Your task to perform on an android device: I want to view the reviews for the GISTAD recliner in the IKEA app since it is under my budget.
Image 0: 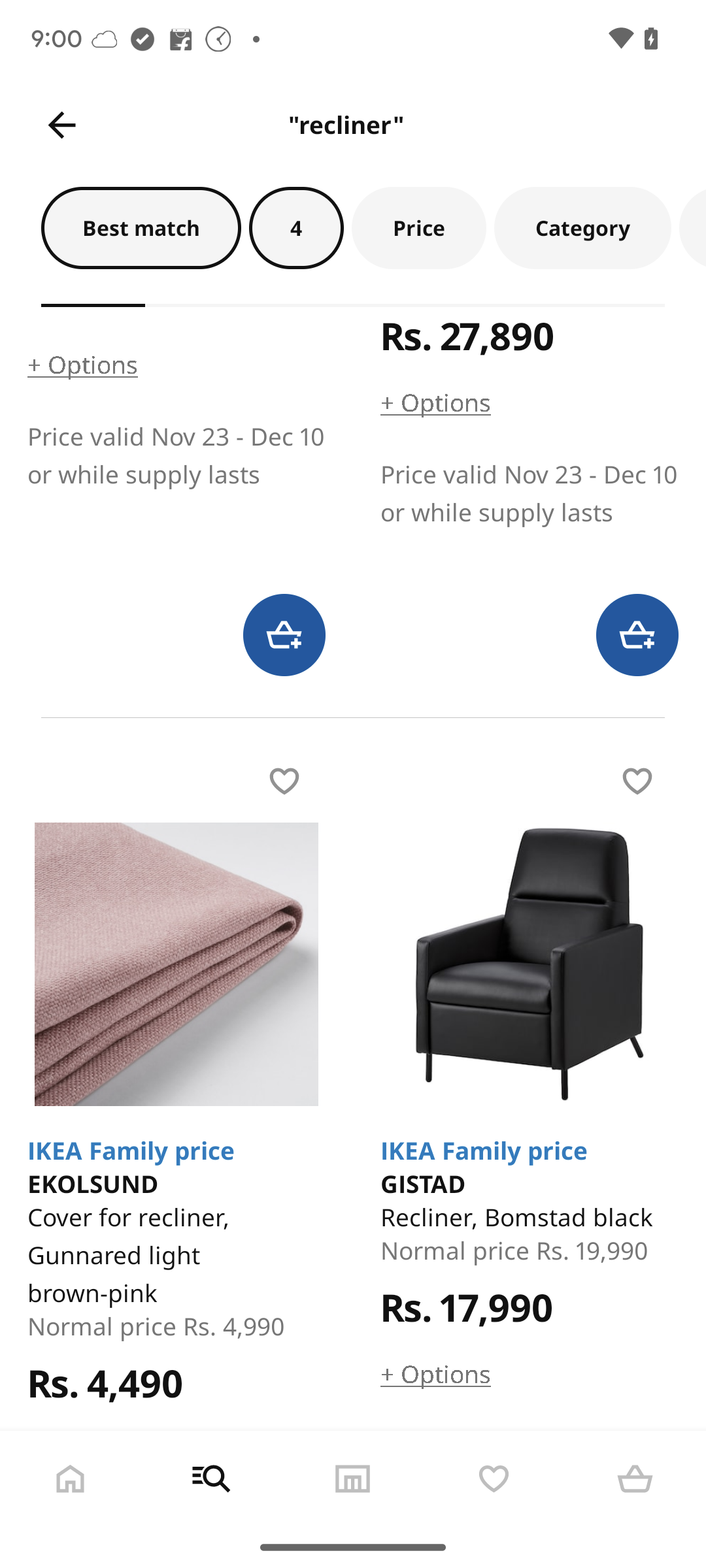
Step 0: click (529, 964)
Image 1: 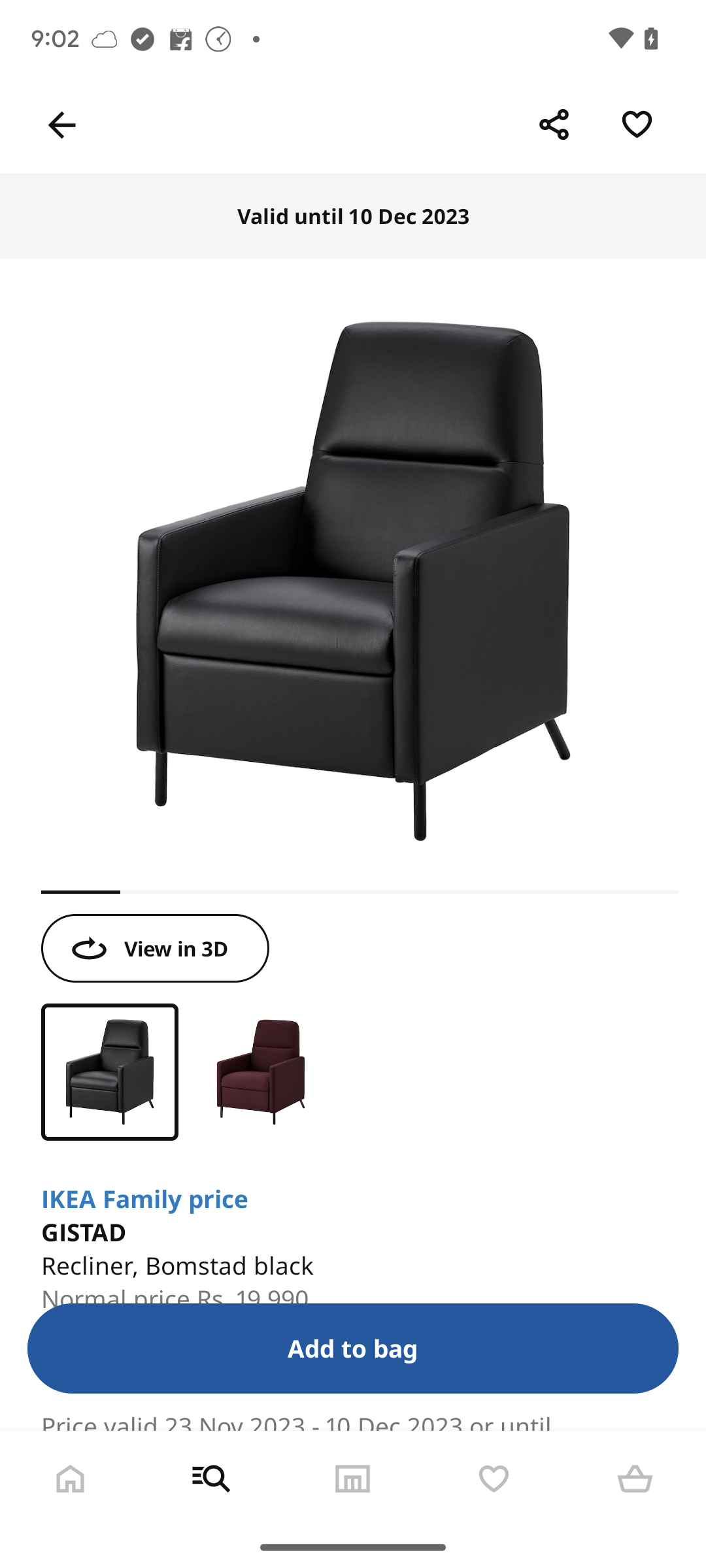
Swipe down to view the reviews.
Step 1: scroll down
Image 2: 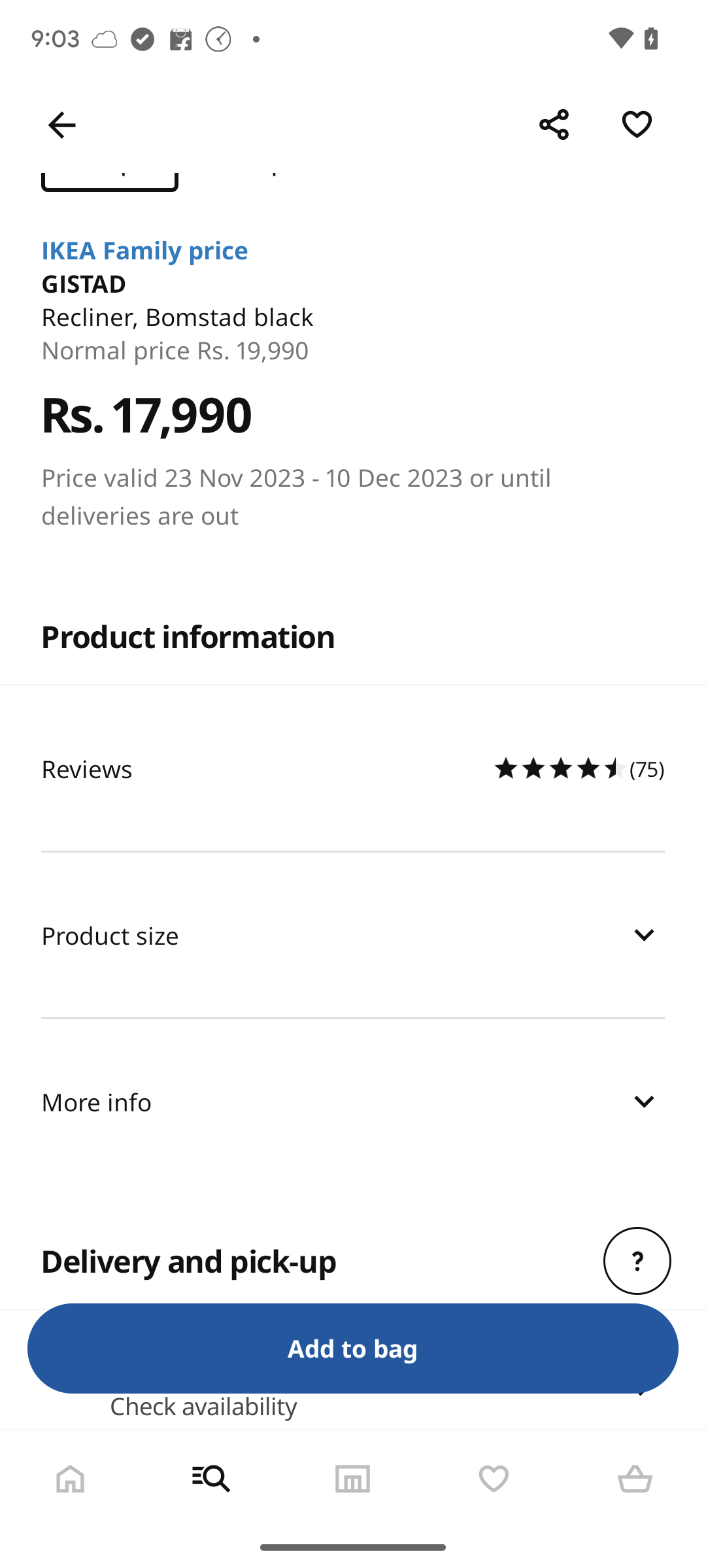
Click on the reviews.
Step 2: click (267, 768)
Image 3: 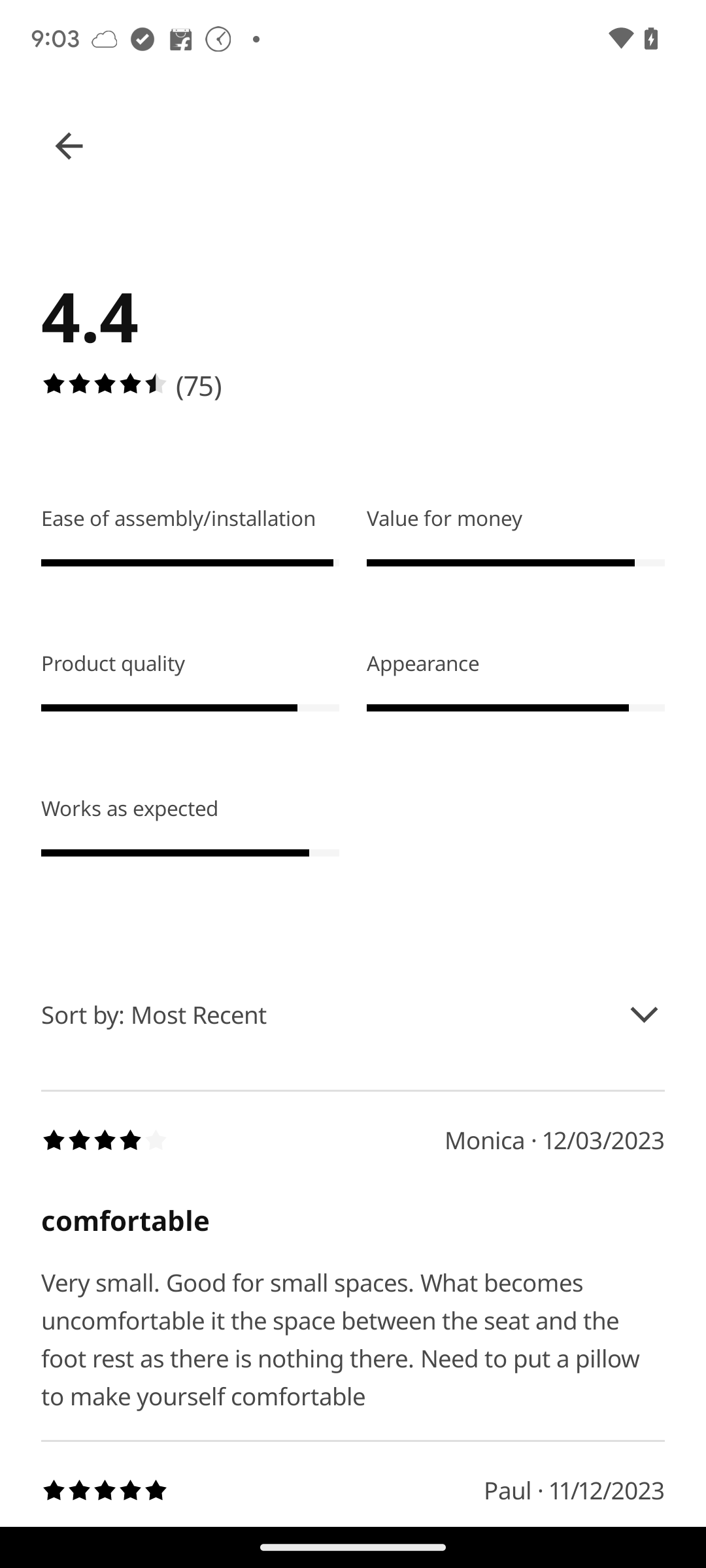
Scroll down to read few reviews.
Step 3: scroll down